Your task to perform on an android device: In the Gmail app, look for emails from the Google Community Team.
Image 0: 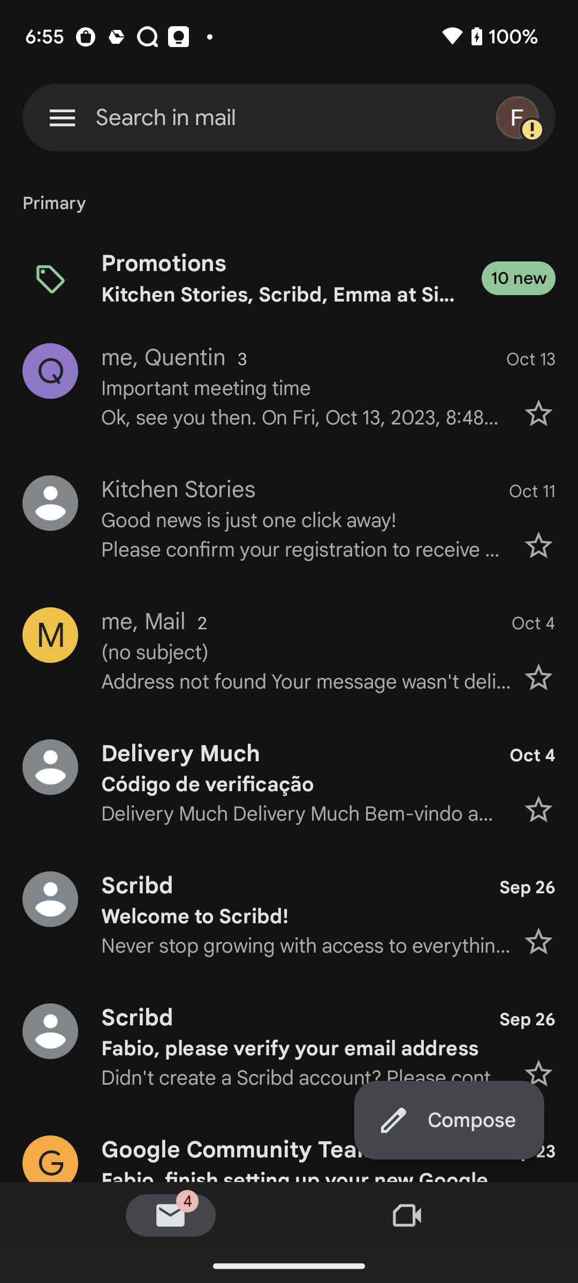
go to the search bar at the top of the screen
Step 0: click (166, 117)
Image 1: 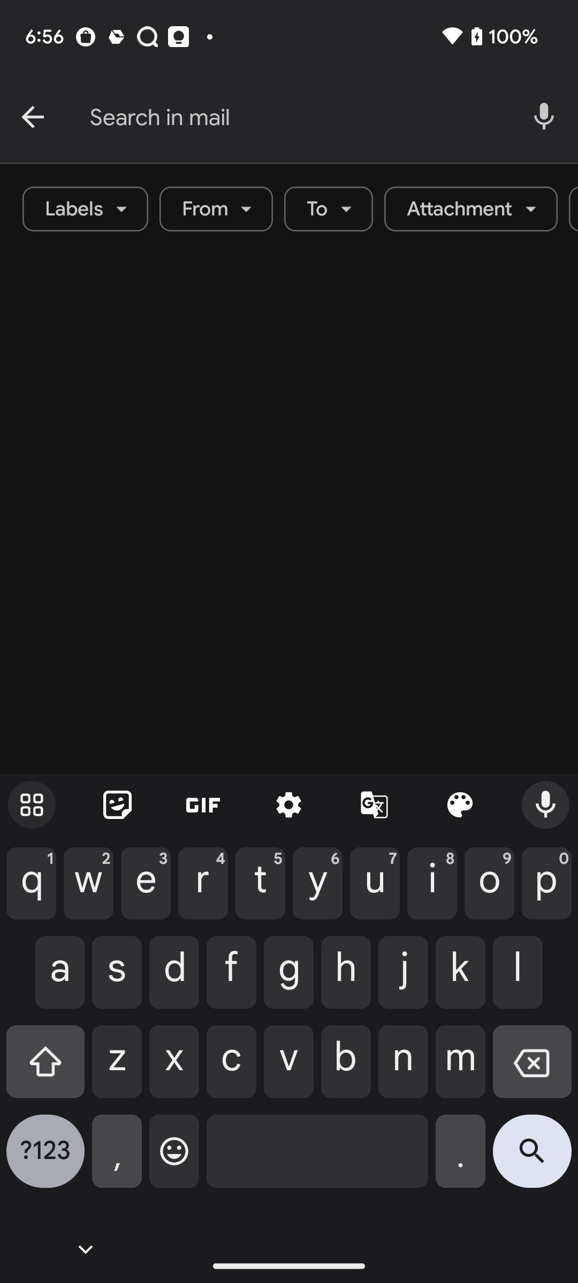
search for Google Community Team email
Step 1: type "Google Community Team"